Your task to perform on an android device: Share the new car file with my personal email address.
Image 0: 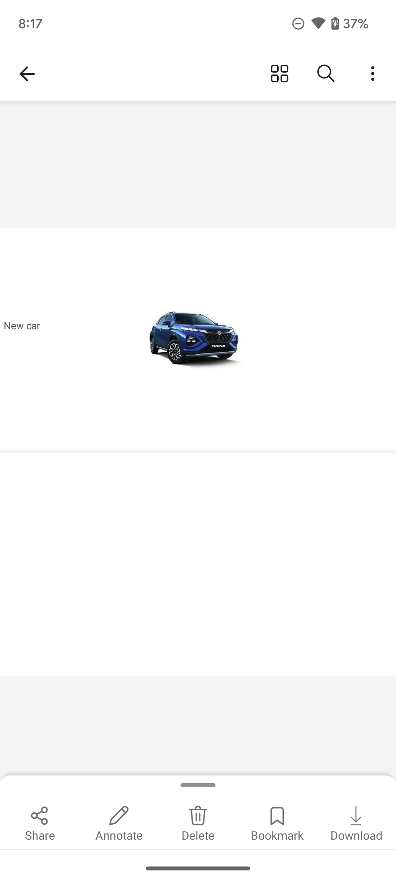
Click on the Share icon on the bottom left corner of the screen.
Step 0: click (40, 821)
Image 1: 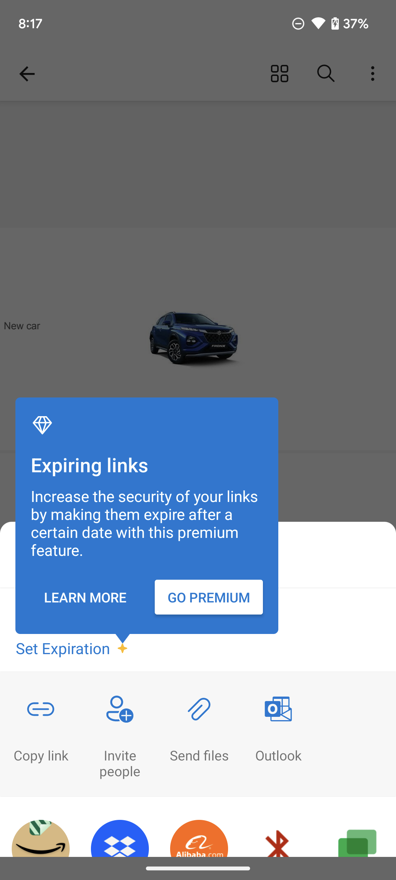
Click on the Share icon on the bottom left corner of the screen.
Step 1: wait
Image 2: 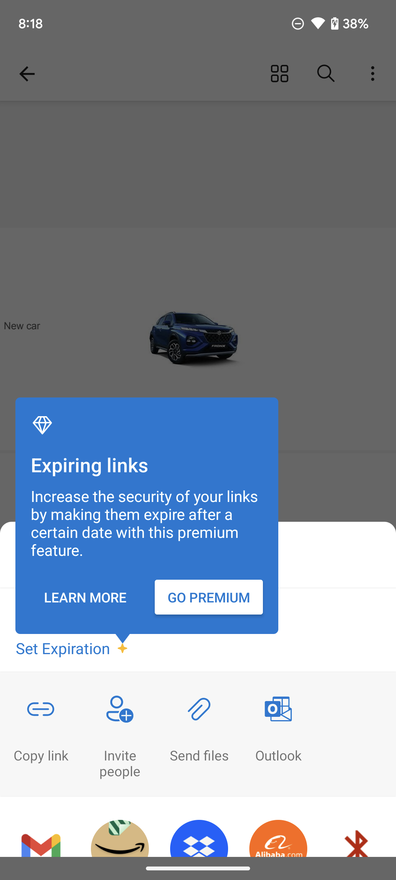
Click on the Gmail icon on the screen.
Step 2: click (33, 833)
Image 3: 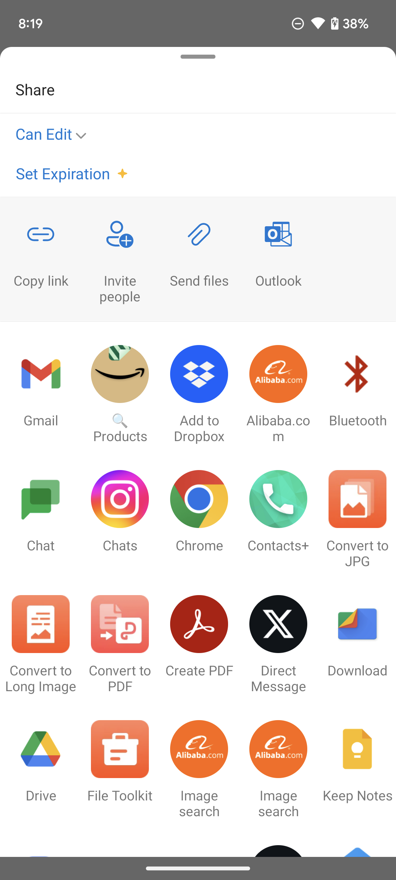
Click on the Gmail icon on the screen.
Step 3: wait
Image 4: 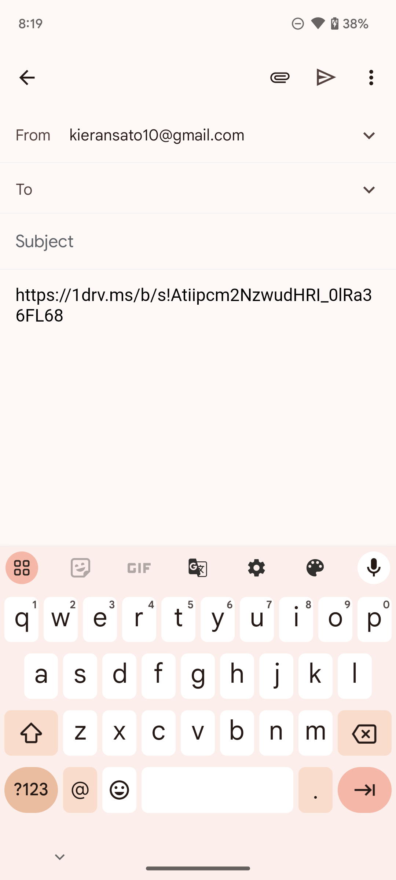
Type Kieransato10@gmail.com on the 'to' field.
Step 4: type "Kieransato10@gmail.com"
Image 5: 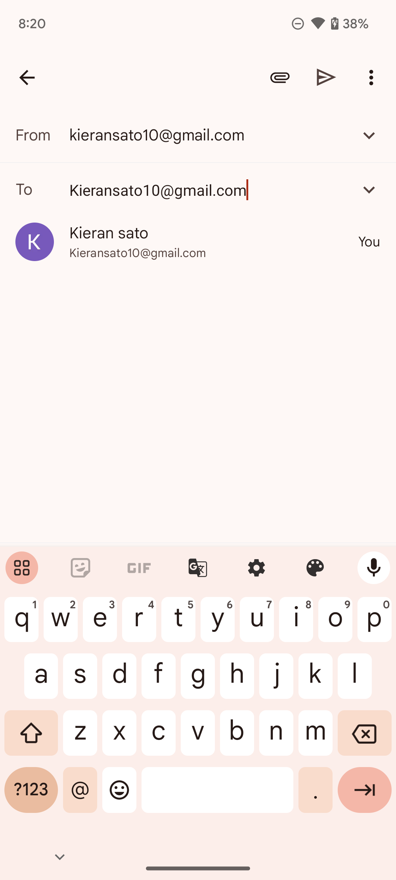
Click on the send icon on the screen.
Step 5: click (326, 77)
Image 6: 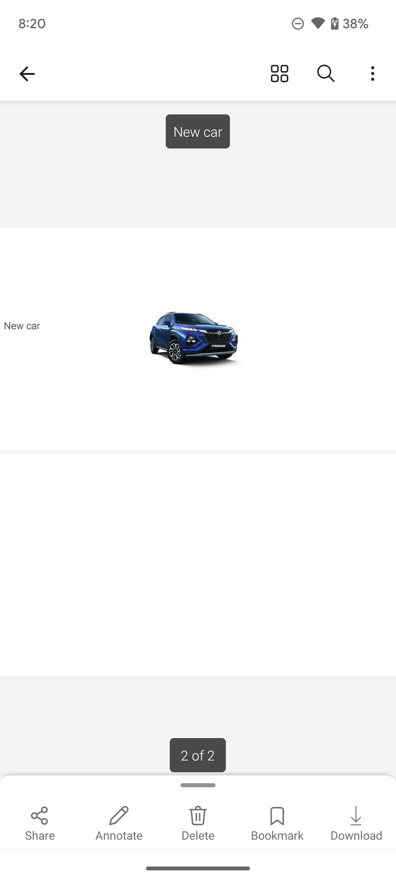
Click on the send icon on the screen.
Step 6: wait